Your task to perform on an android device: In the Blossom app, I want to track my garden progress of the Golddust Dracaena 
Image 0: 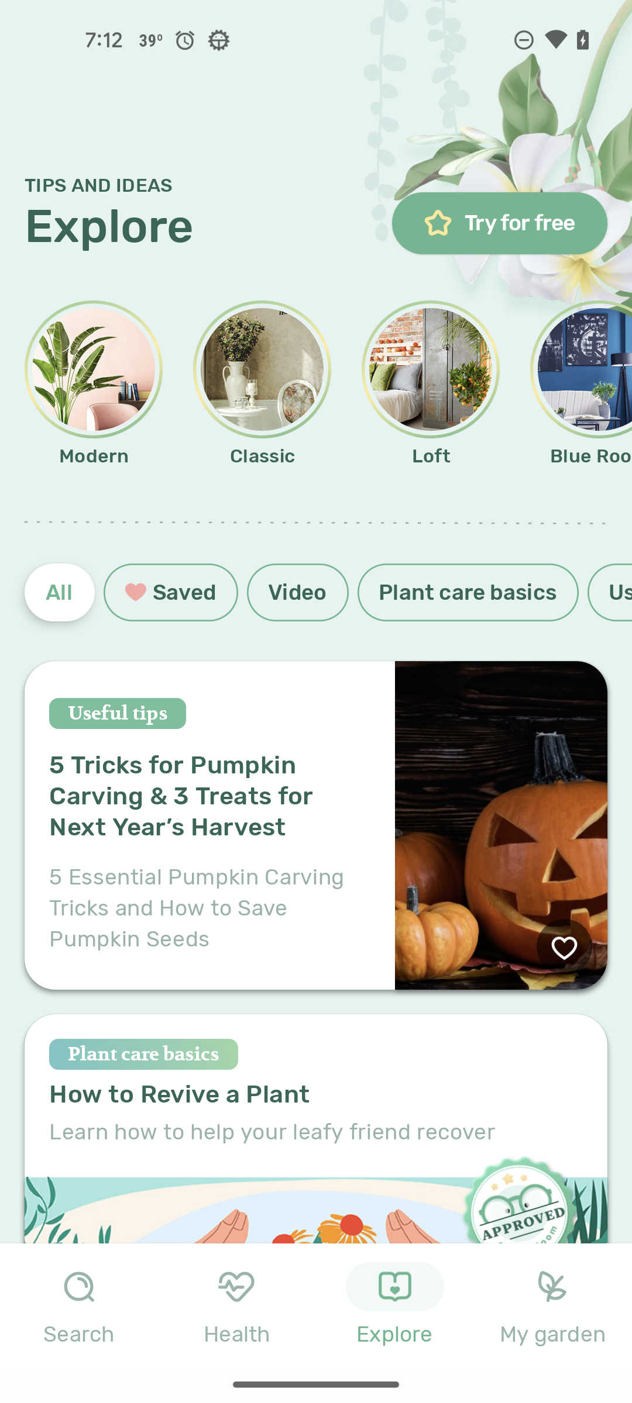
Click on the my garden tab 
Step 0: click (553, 1305)
Image 1: 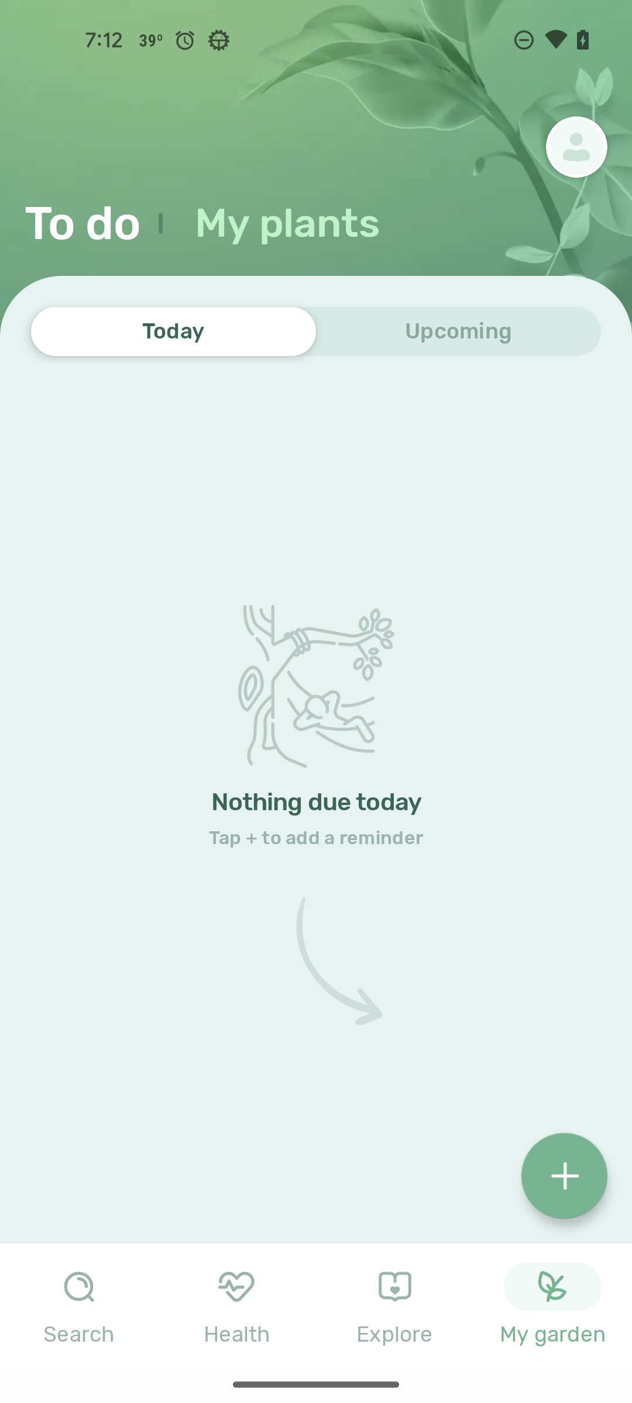
Click on the upcoming tab 
Step 1: click (458, 331)
Image 2: 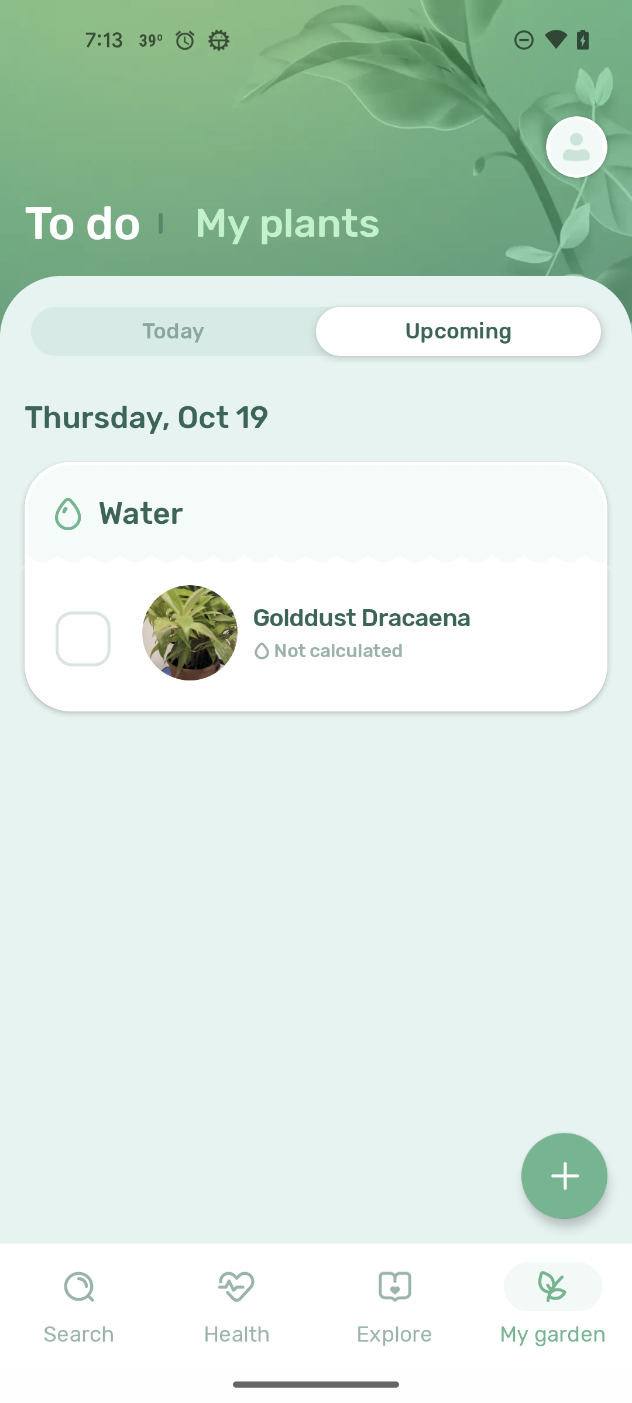
Click on the Golddust Dracaena
Step 2: click (316, 639)